Your task to perform on an android device: For future reference, I would want to keep this recipe of Broken Lasagna Salad with Burrata and Brazil.
Image 0: 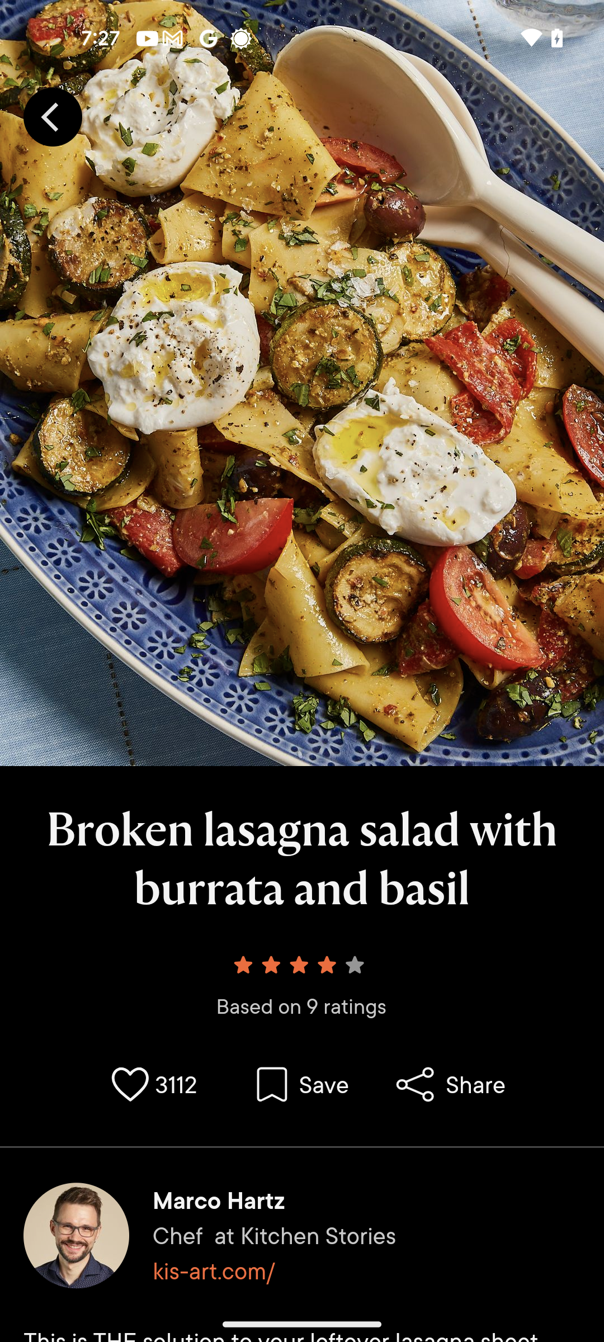
Tap on the save option
Step 0: click (303, 1084)
Image 1: 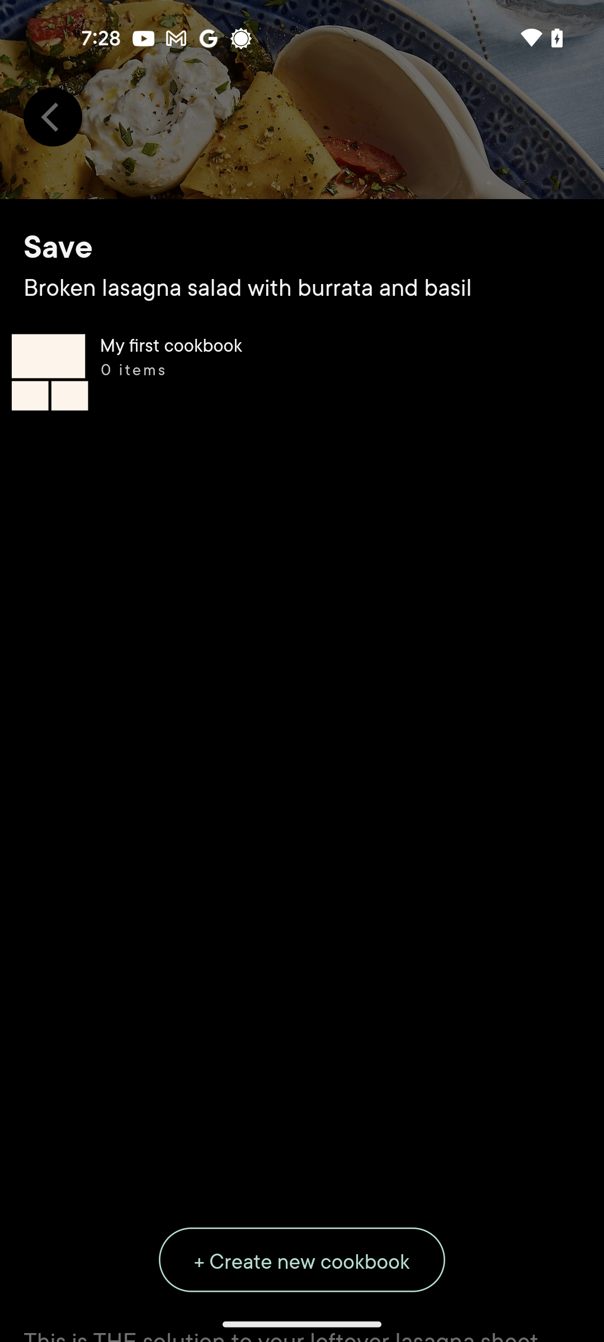
Tap on the create new cookbook button at the bottom of the screen
Step 1: click (302, 1259)
Image 2: 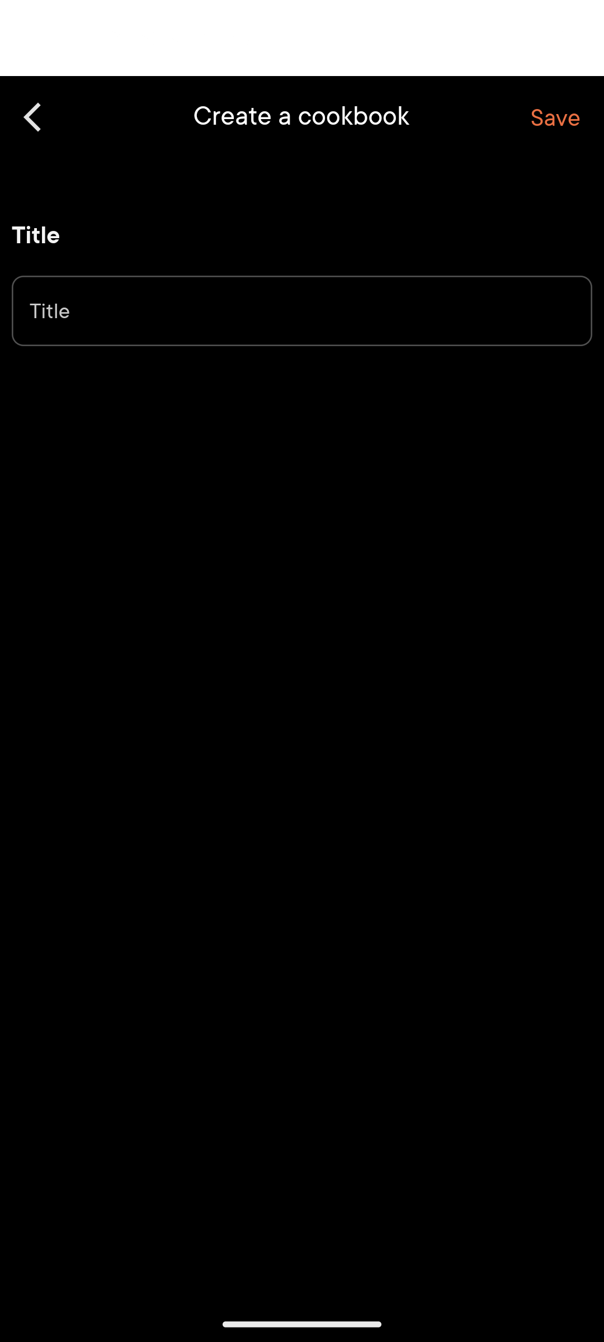
Tap on the title text bar
Step 2: click (301, 310)
Image 3: 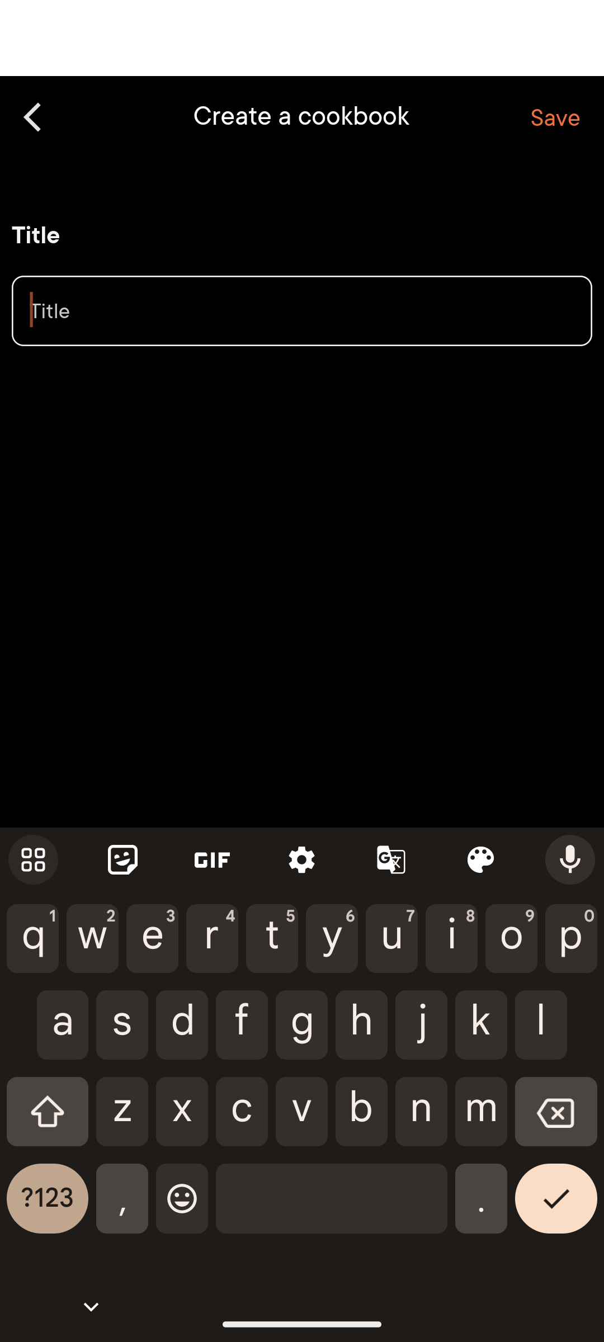
Type the title  favorite food
Step 3: type " favorite food"
Image 4: 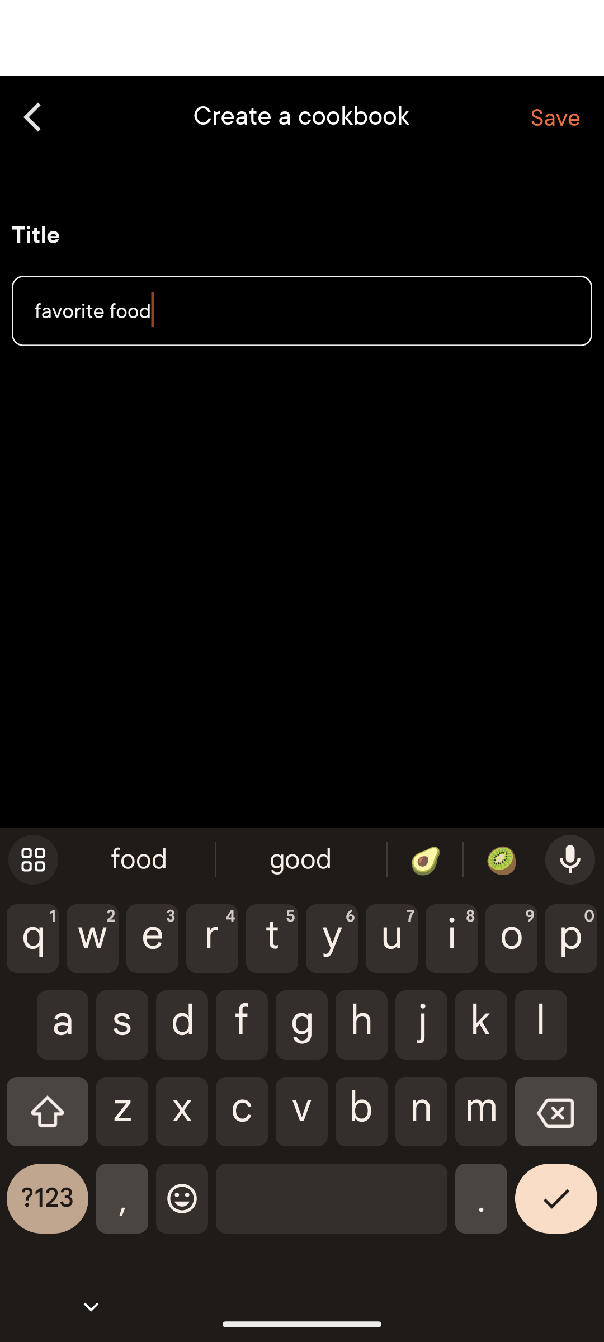
Tap on the save option at the top right corner of the screen
Step 4: click (555, 117)